Your task to perform on an android device: Open calender app and create an event called  environmental day on 17th june at 10am at Huda city center metro ,sector 29 Gurugram . 
Image 1: 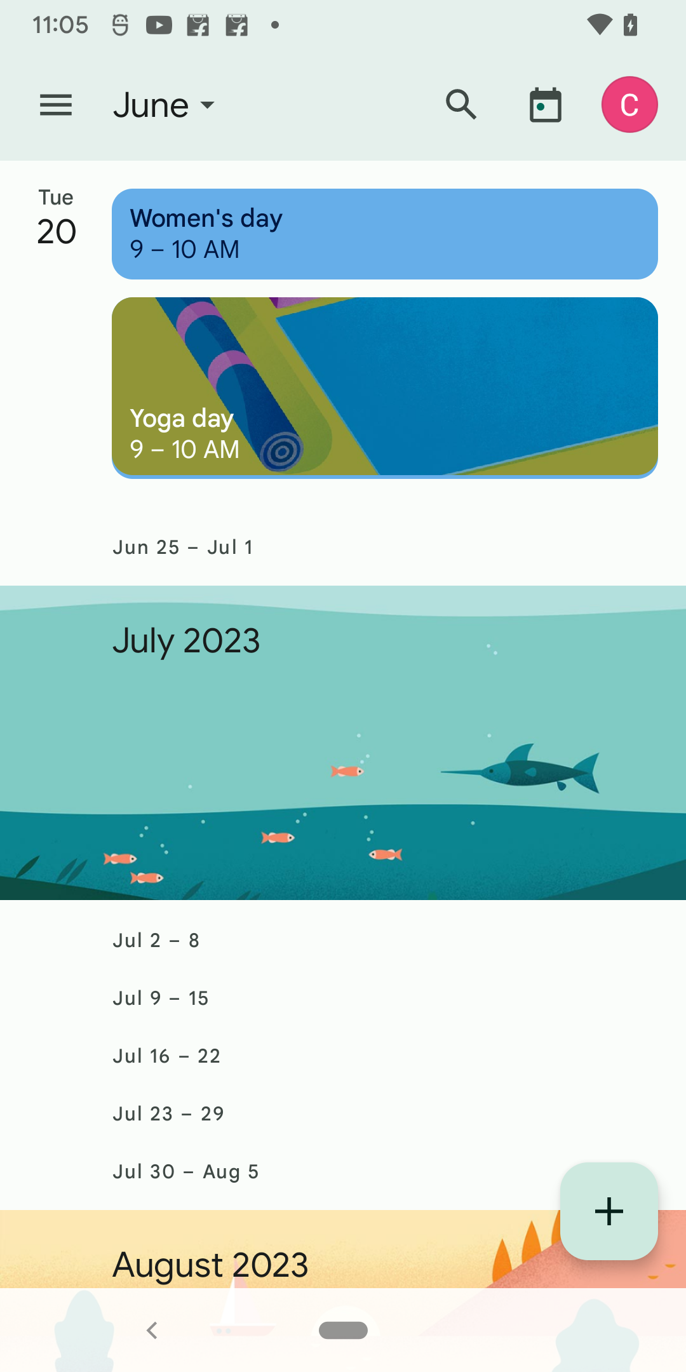
click on the plus icon at the bottom right corner of the screen 
Step 1: click (609, 1211)
Image 3: 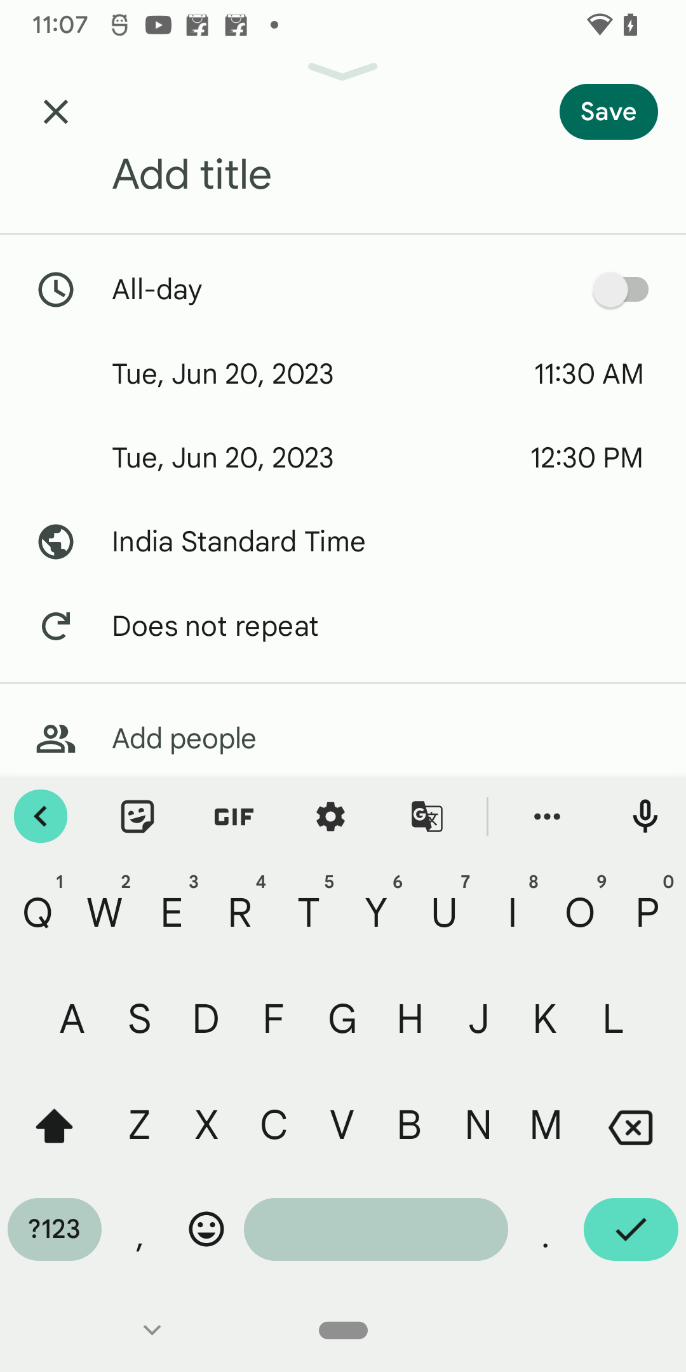
Enter title as Environmental day 
Step 3: type "Environmental day "
Image 4: 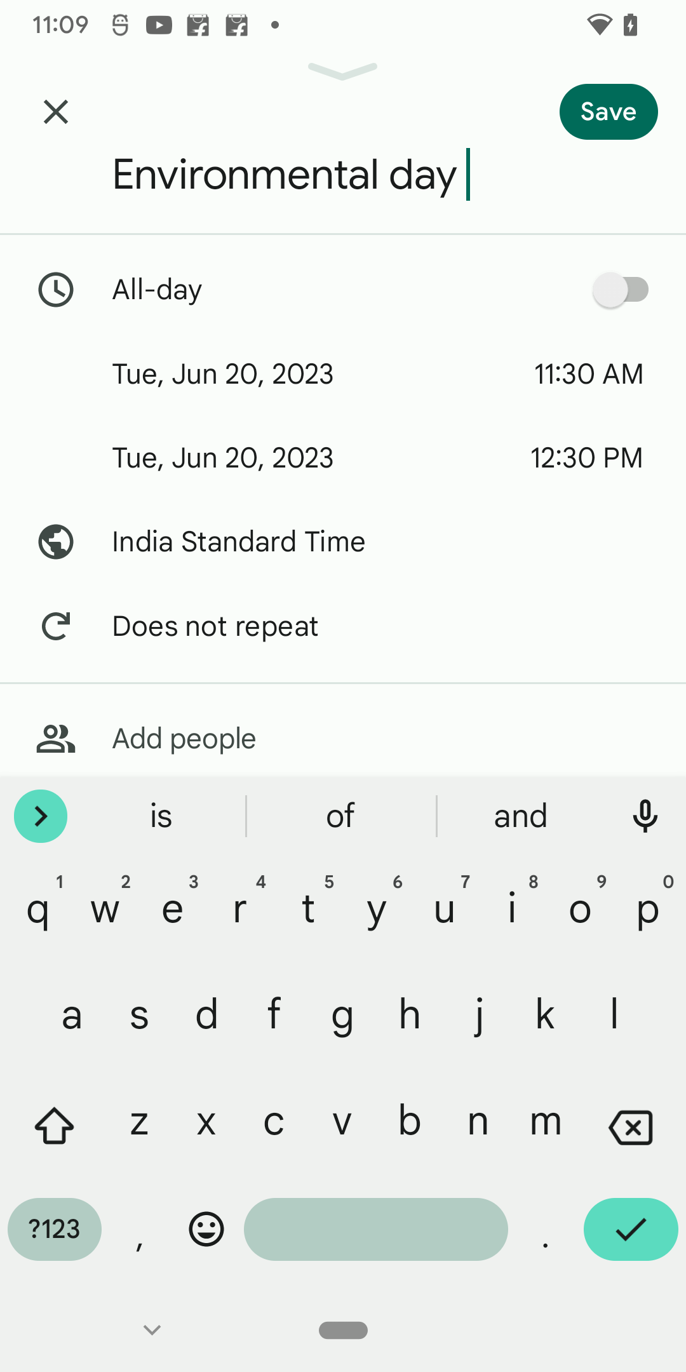
click on the date section
Step 4: click (323, 373)
Image 5: 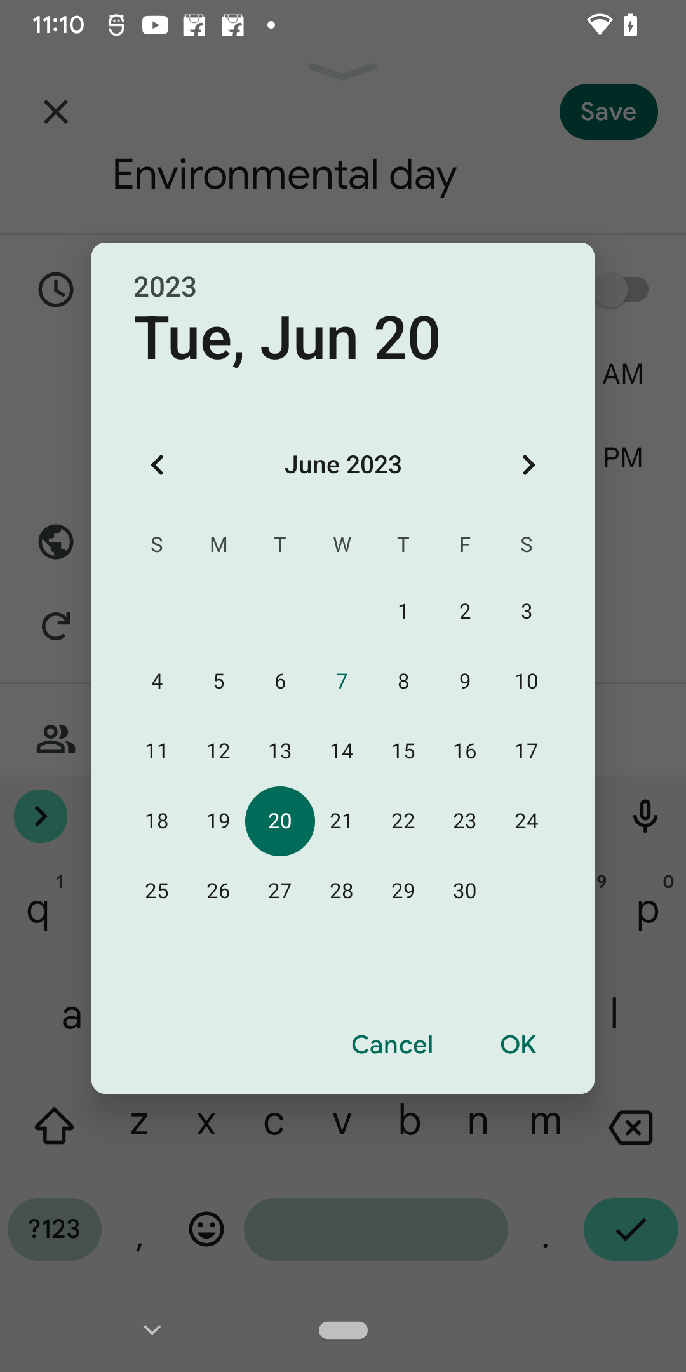
select the date as 17th June
Step 5: click (527, 751)
Image 6: 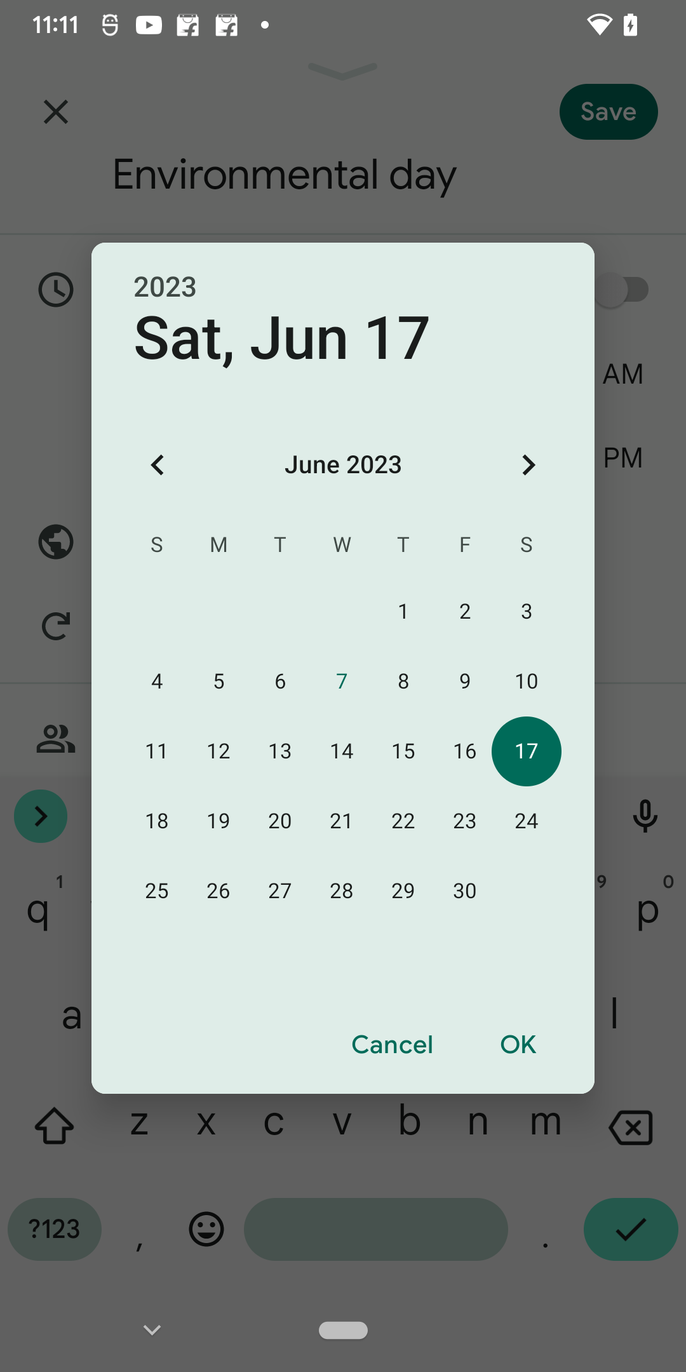
click on the Ok button
Step 6: click (518, 1045)
Image 8: 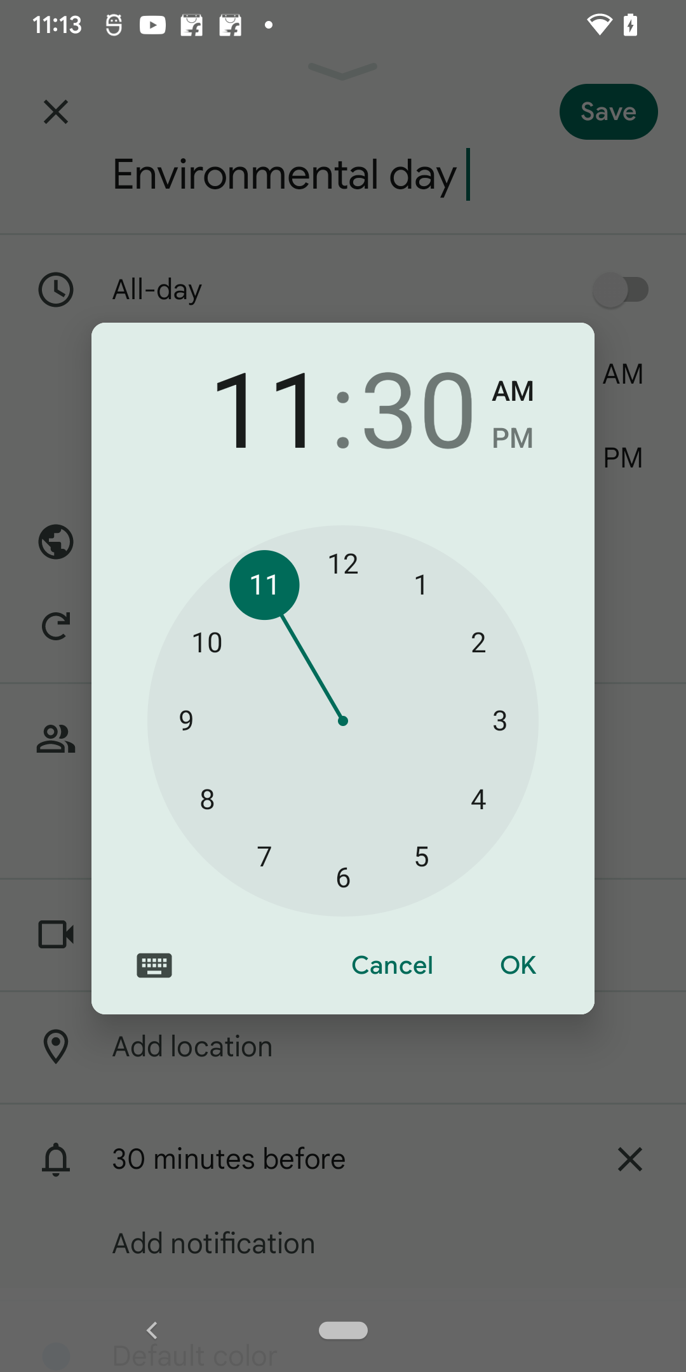
set time as 10am
Step 8: click (207, 642)
Image 9: 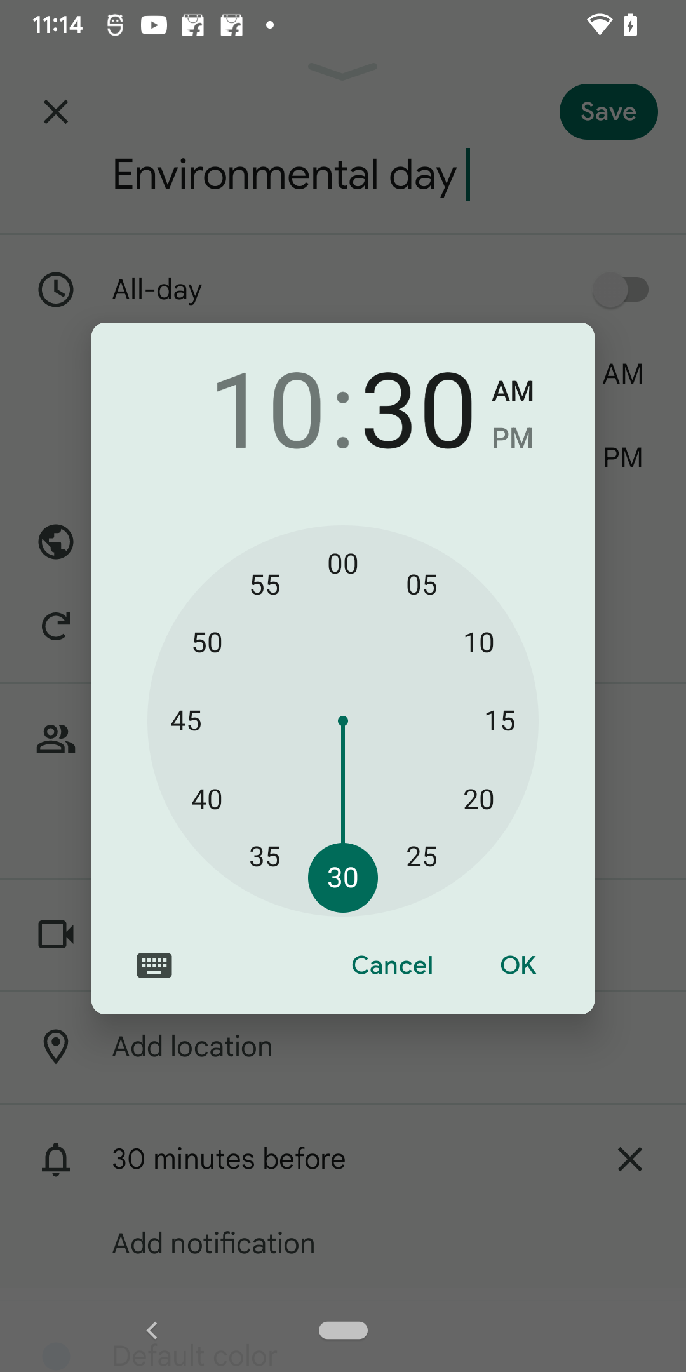
set time as 10am
Step 9: click (343, 564)
Image 10: 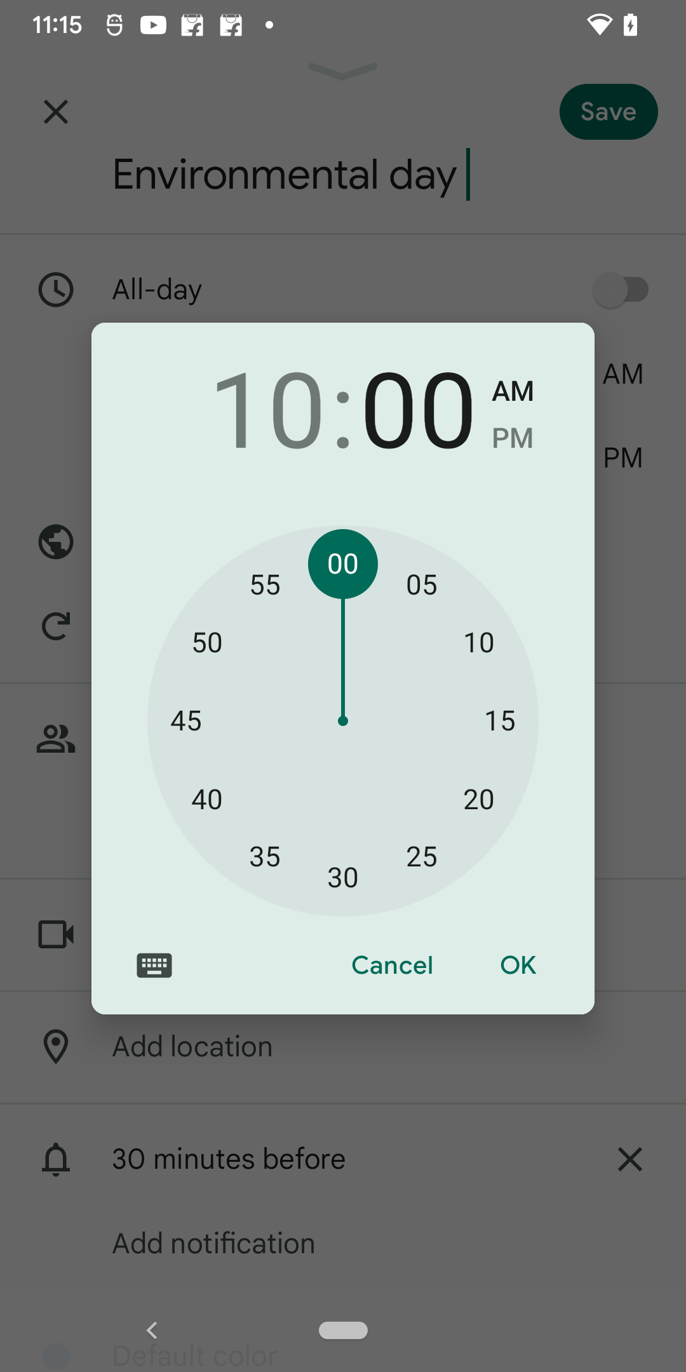
click on the Ok button
Step 10: click (518, 965)
Image 11: 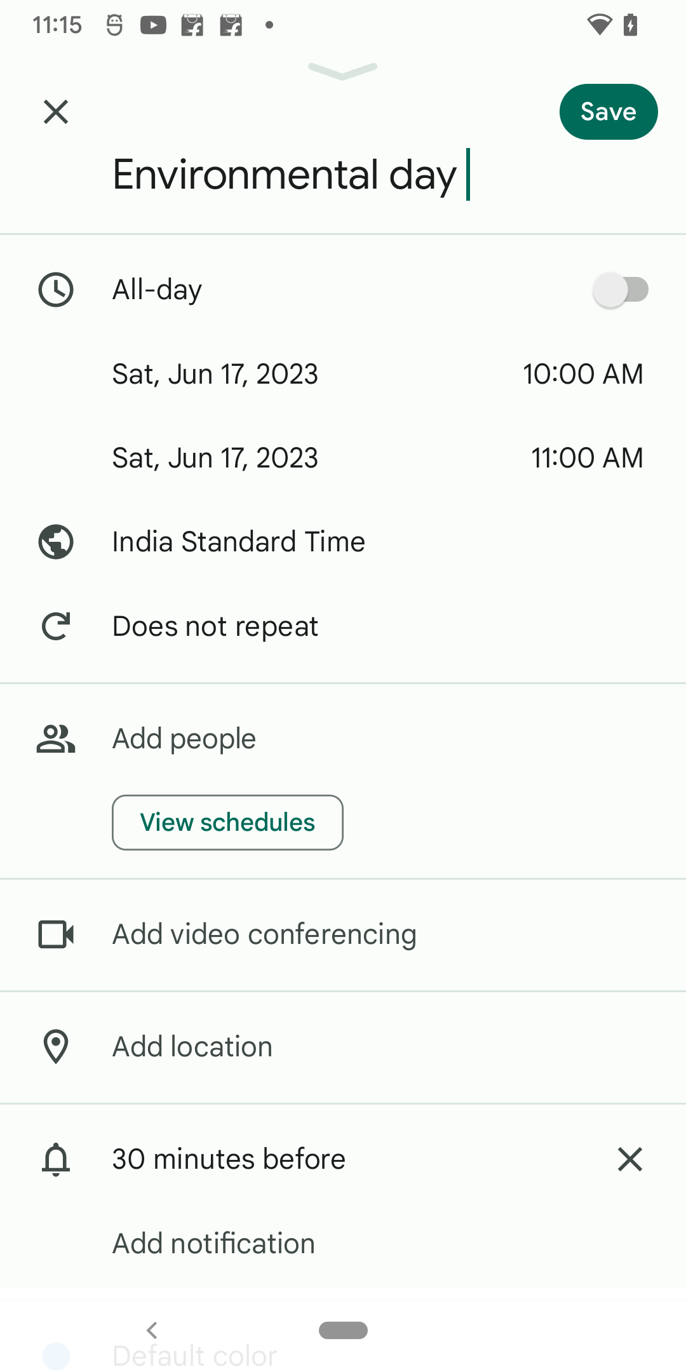
go to the Add location 
Step 11: click (343, 1046)
Image 12: 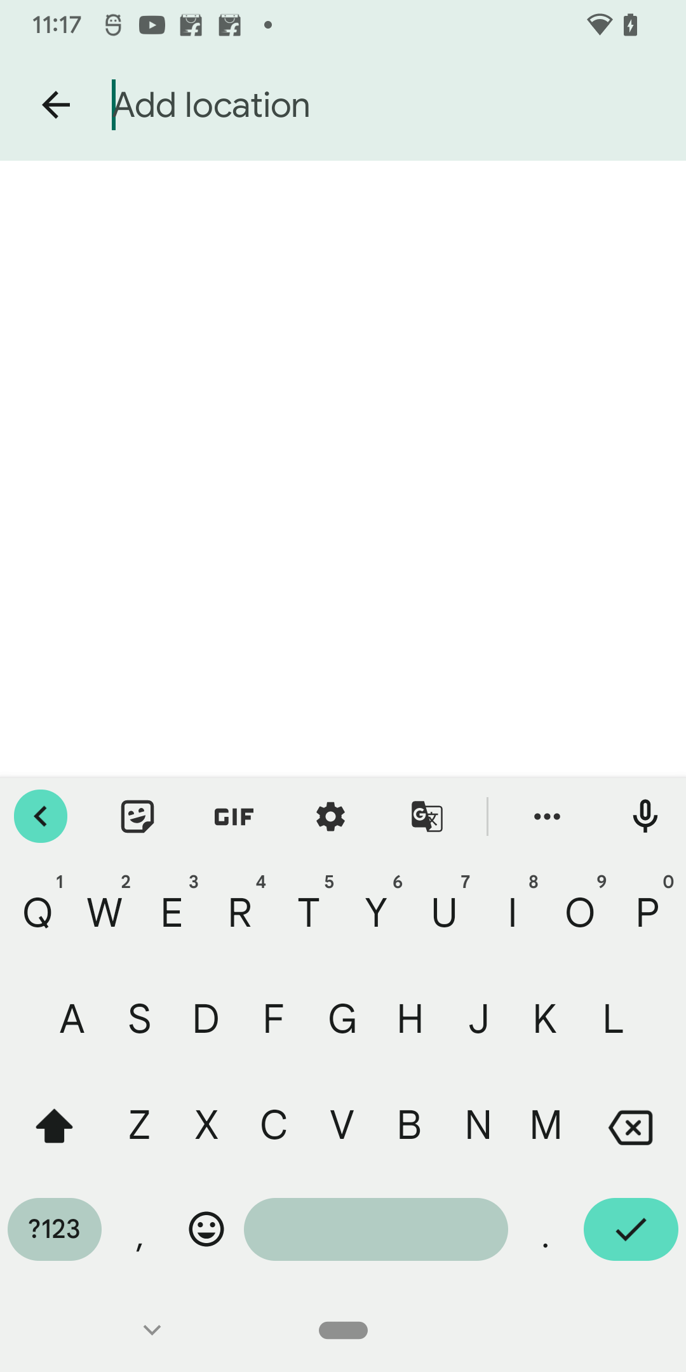
Enter location as Huda city center metro , sector 29 Gurugram
Step 12: type "Huda city center metro, sector 29 Gurugram"
Image 13: 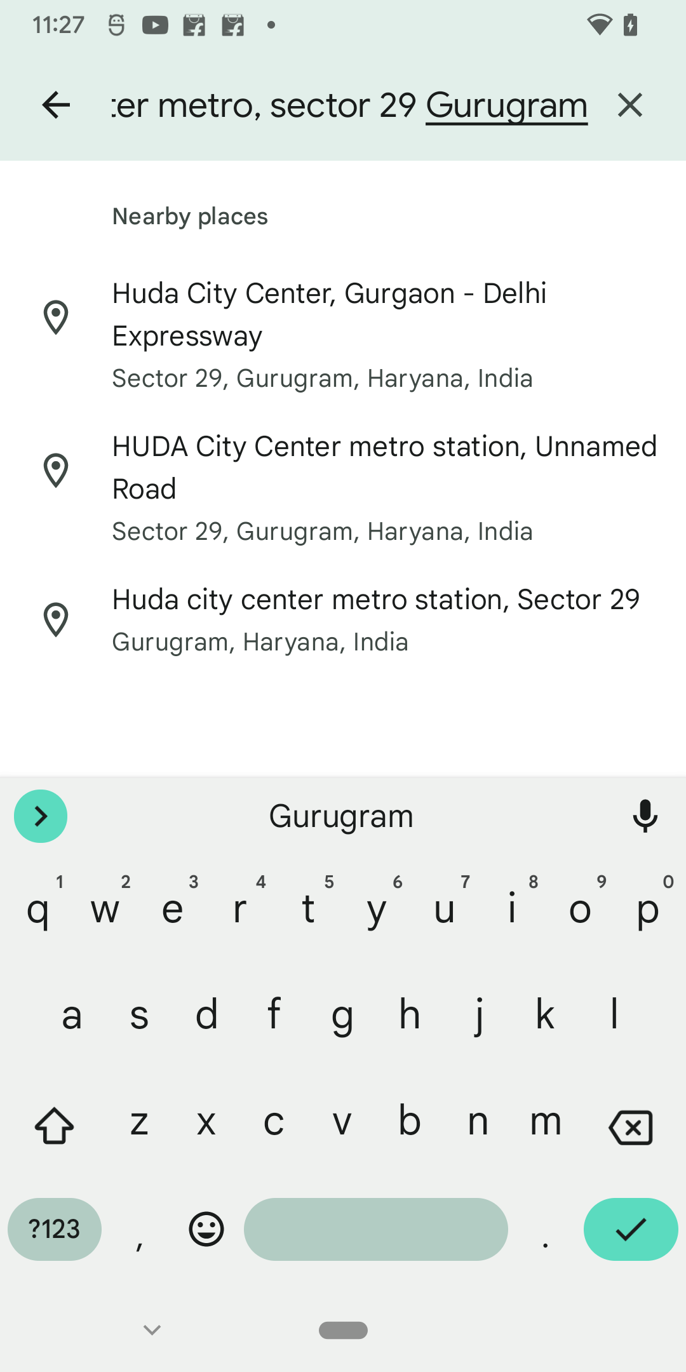
select the first result
Step 13: click (385, 314)
Image 14: 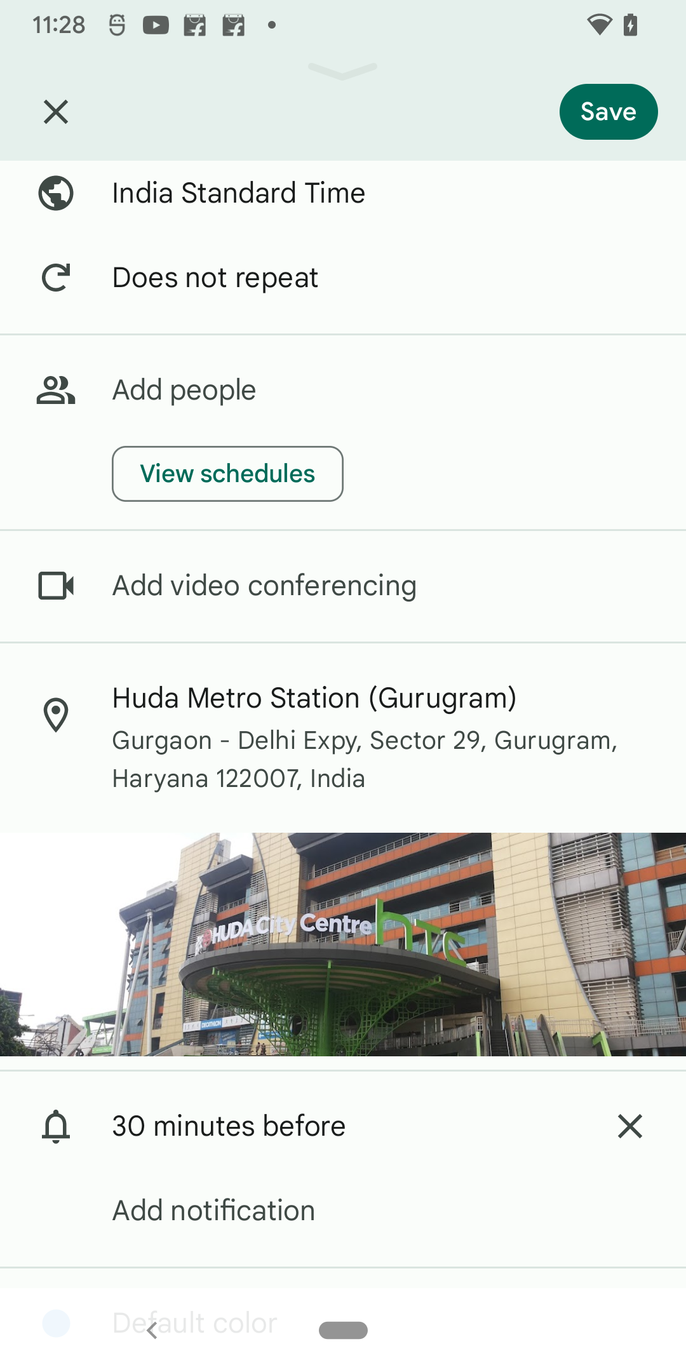
click on the save button at the top right corner of the screen 
Step 14: click (609, 112)